Your task to perform on an android device: In the Amazon app, I'd like to read customer reviews in order to make an informed decision on the quality of the One SKy, Winter wear Track Pants for men.
Image 0: 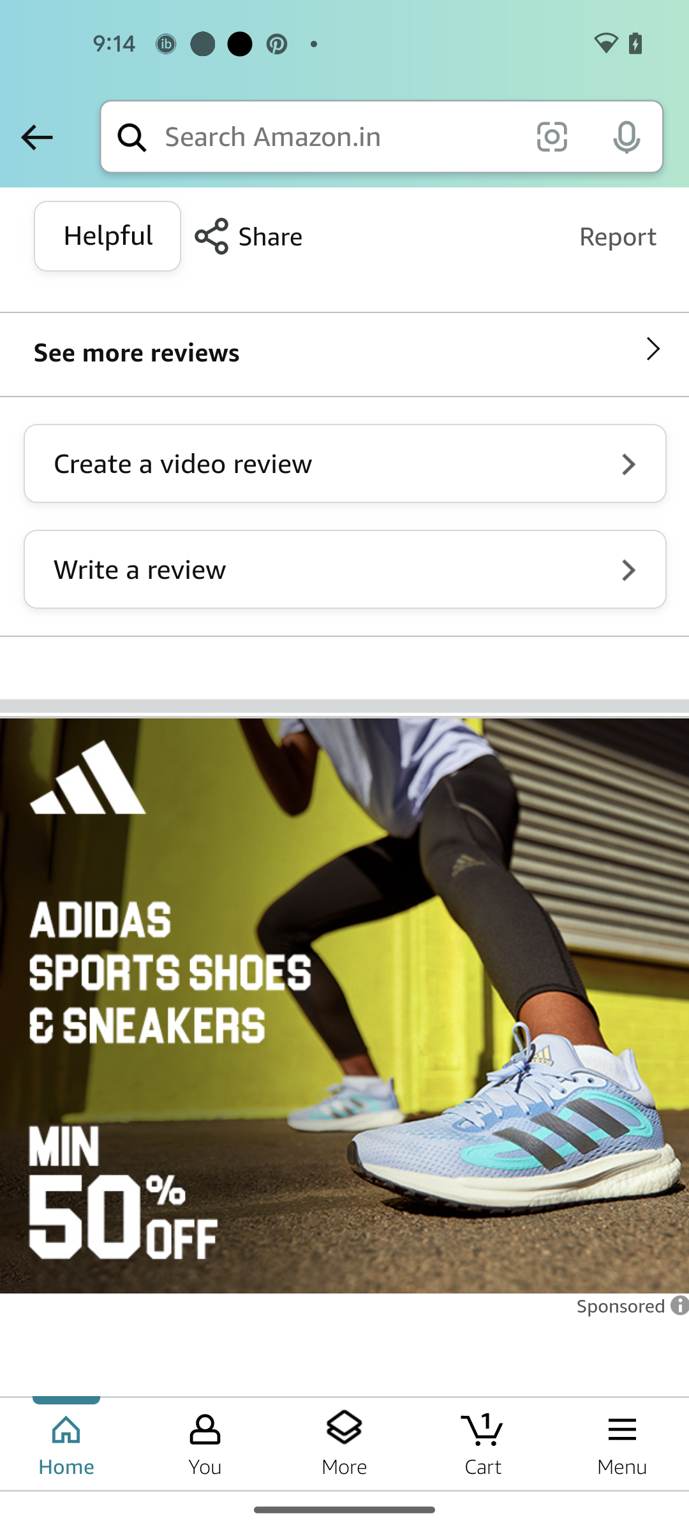
Swipe down to read reviews
Step 0: scroll up
Image 1: 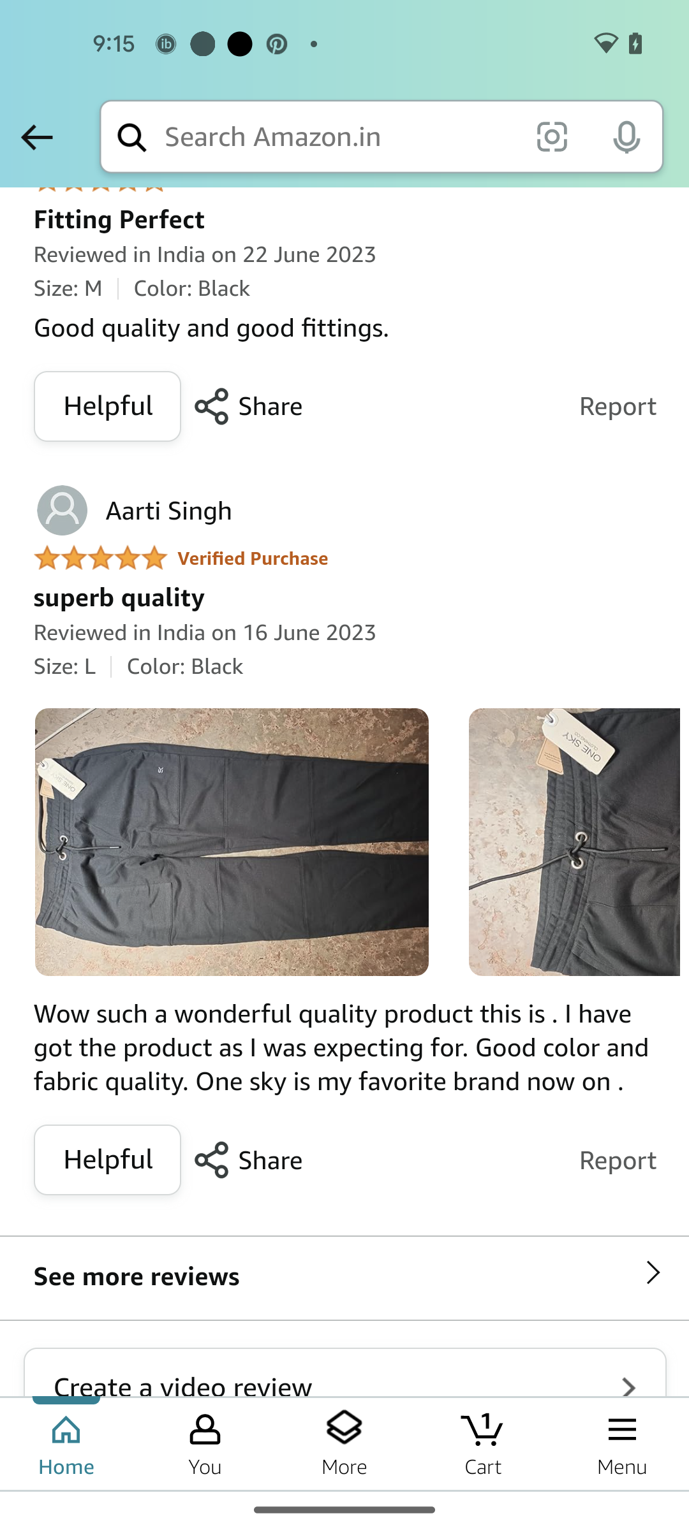
Click on the See more reviews option
Step 1: click (136, 1276)
Image 2: 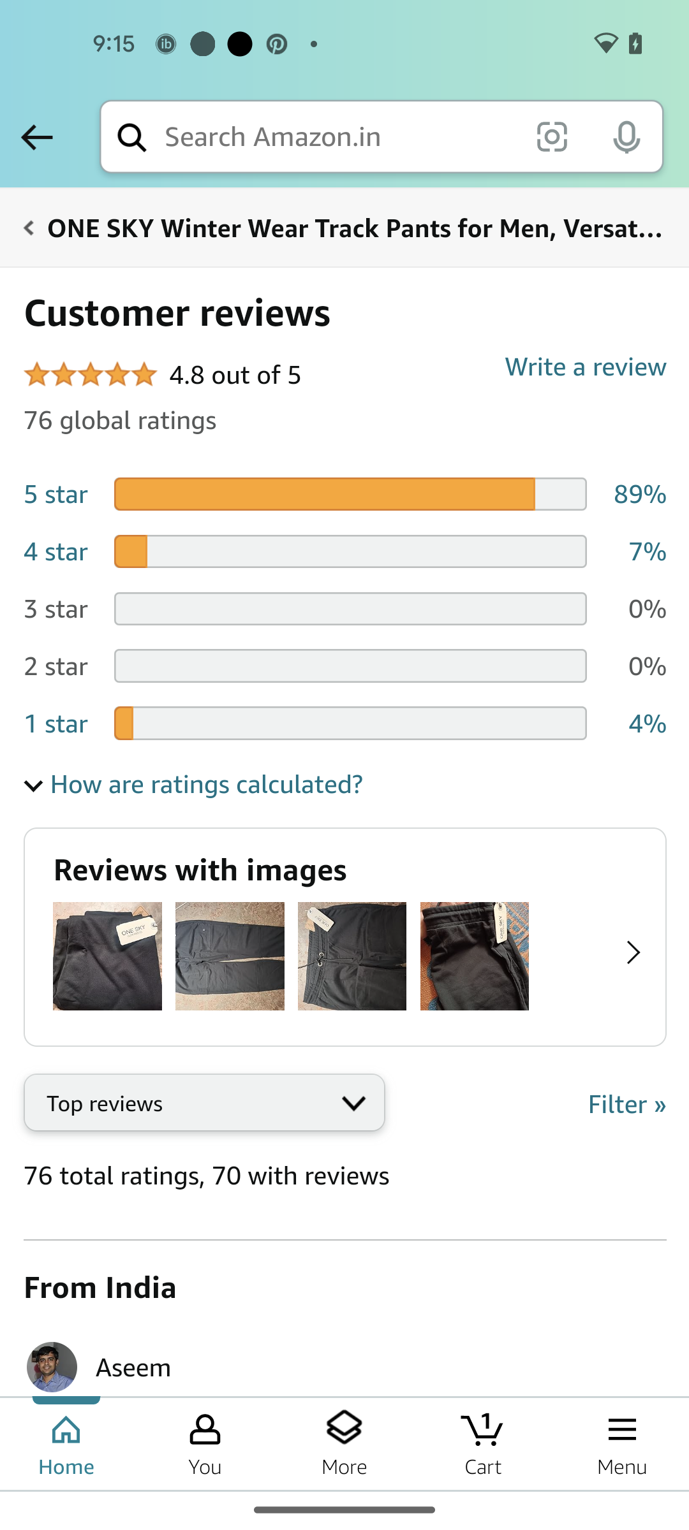
Swipe up to read more reviews
Step 2: scroll down
Image 3: 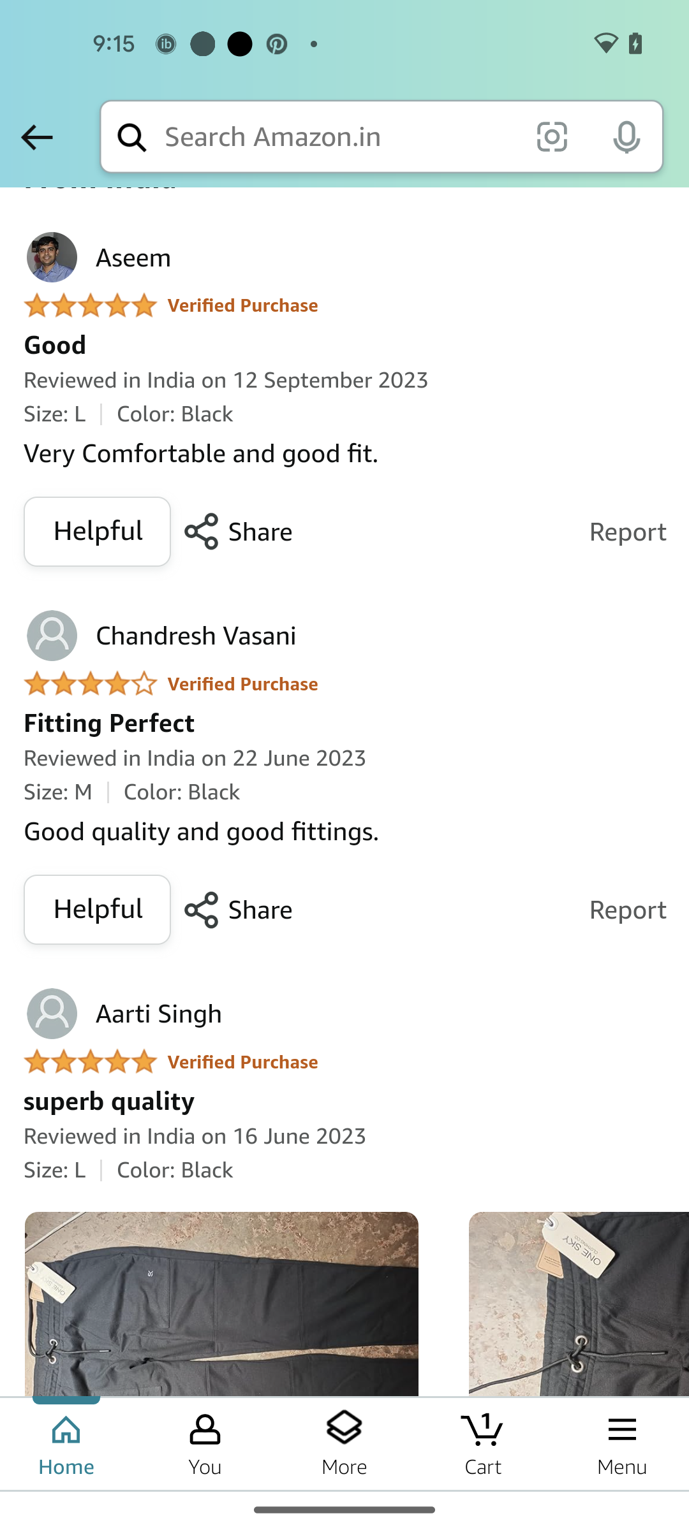
Swipe up to read more reviews
Step 3: scroll down
Image 4: 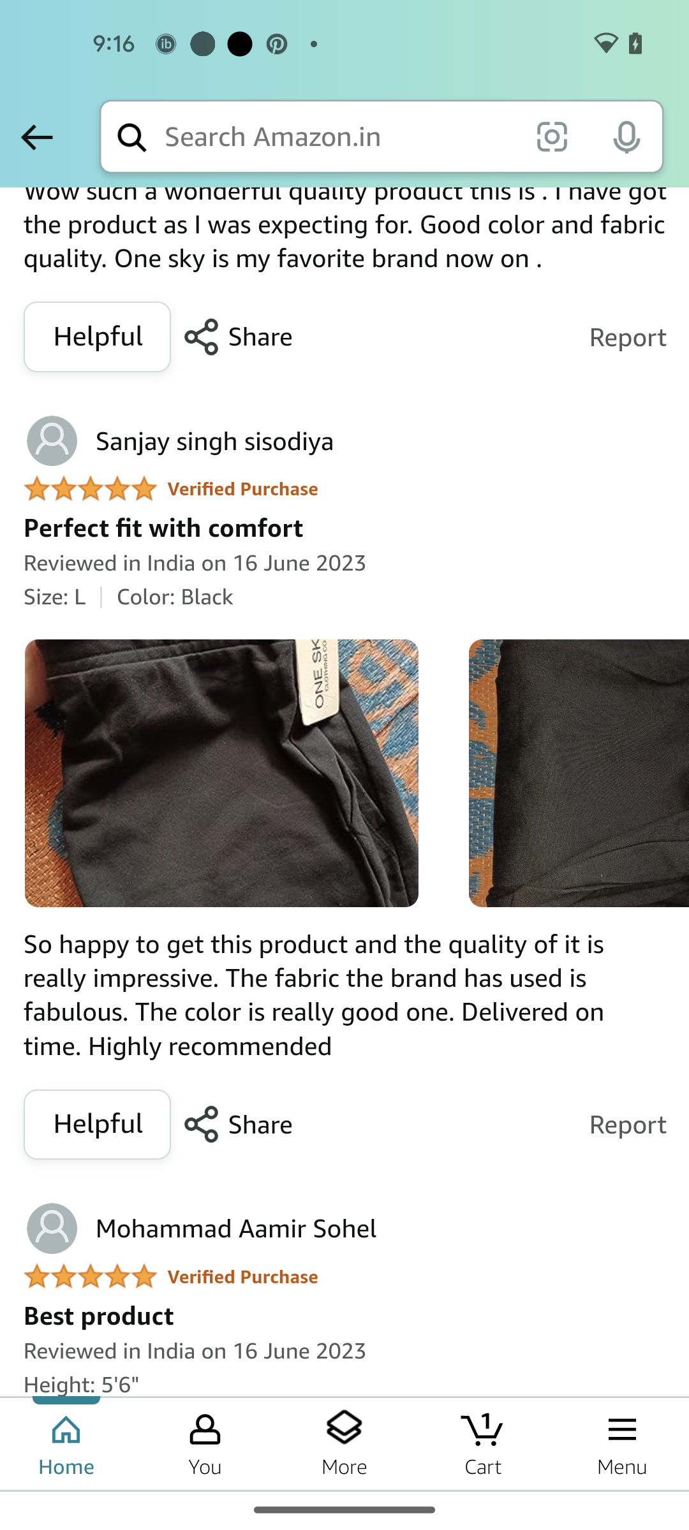
Swipe up to read more reviews
Step 4: scroll down
Image 5: 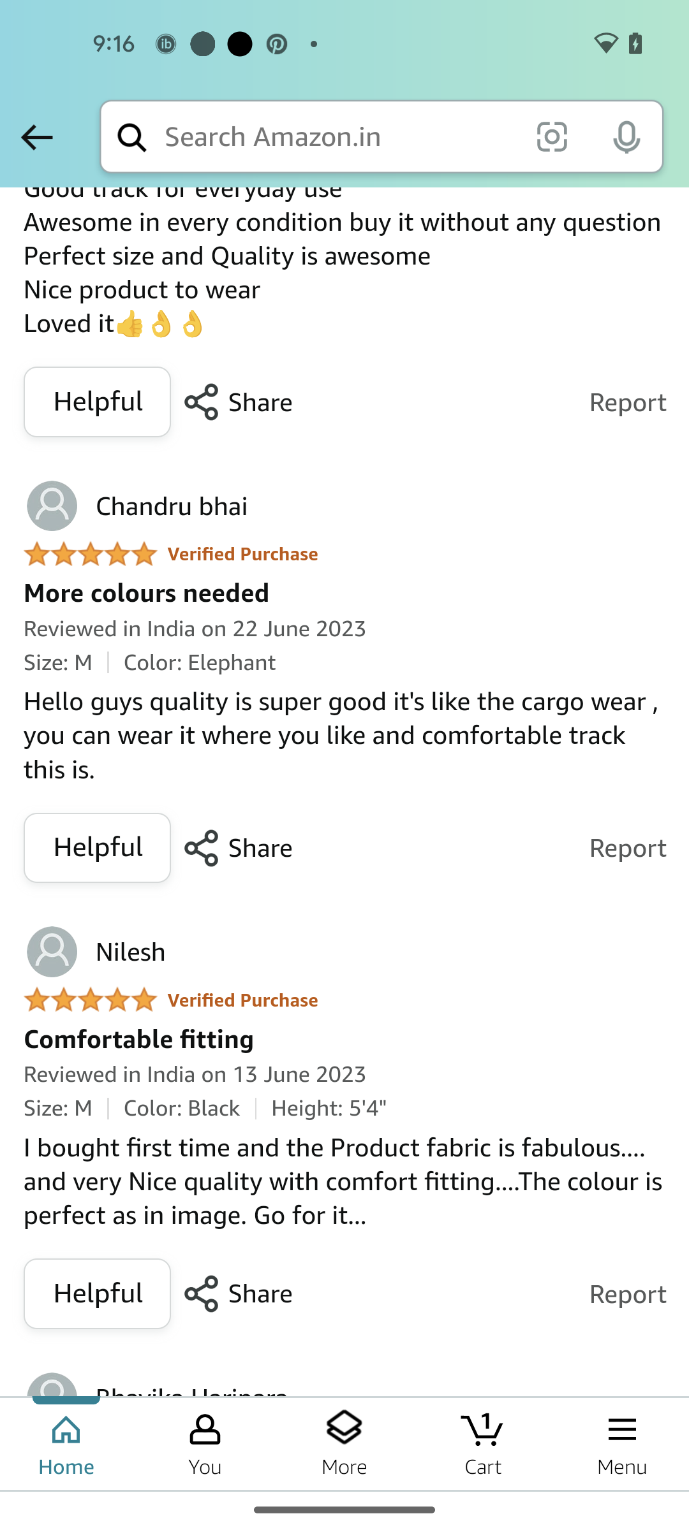
Swipe up to read more reviews
Step 5: scroll down